Your task to perform on an android device: Use the Industrybuying app view the product specification of Hillgrove HGCM575M1 Hex Allen key with 8 inch Adjustable Wrench bolt spanner tool Allen key set on the Industrybuying app.
Image 0: 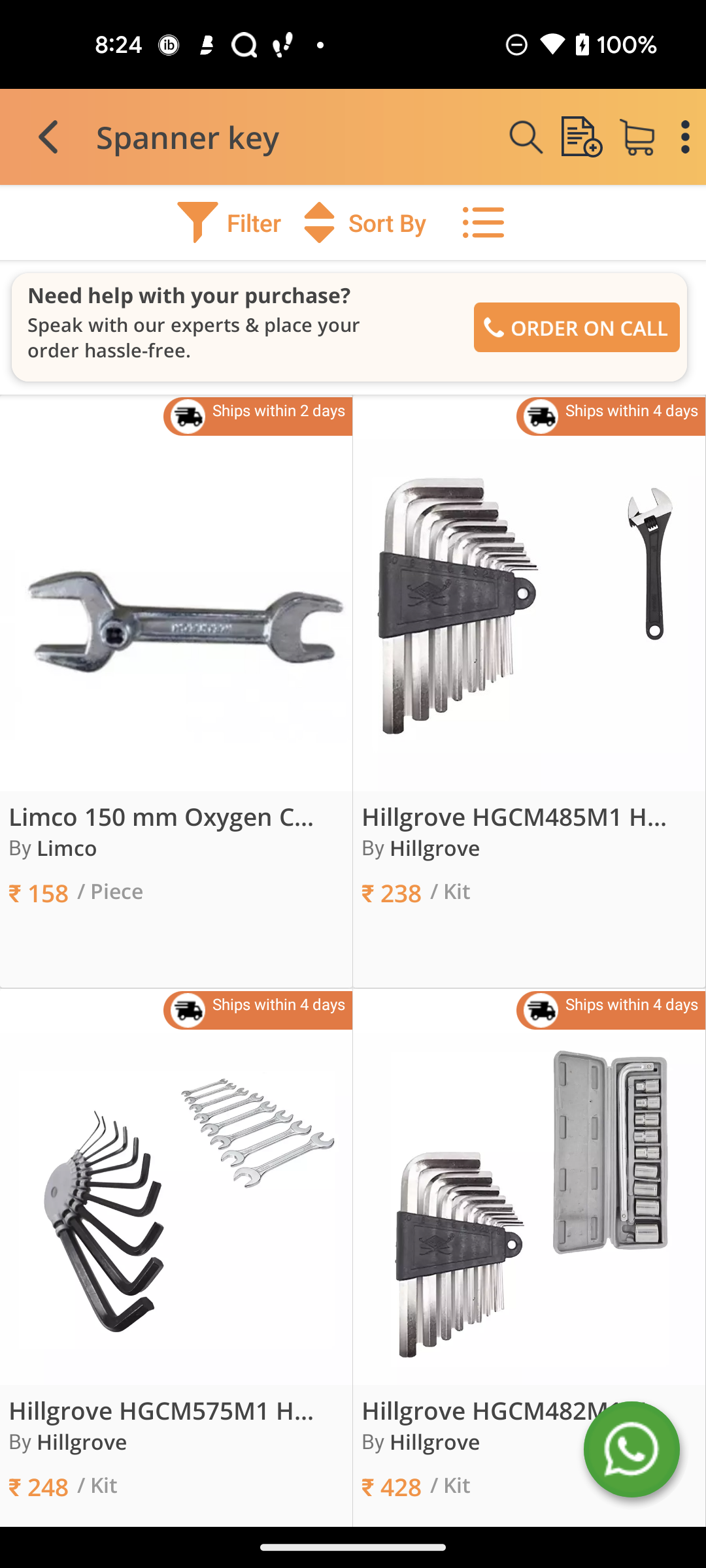
Click on Hillgrove HGCM575M1 Hex Allen key with 8 inch Adjustable Wrench bolt spanner tool Allen key set 
Step 0: click (166, 1406)
Image 1: 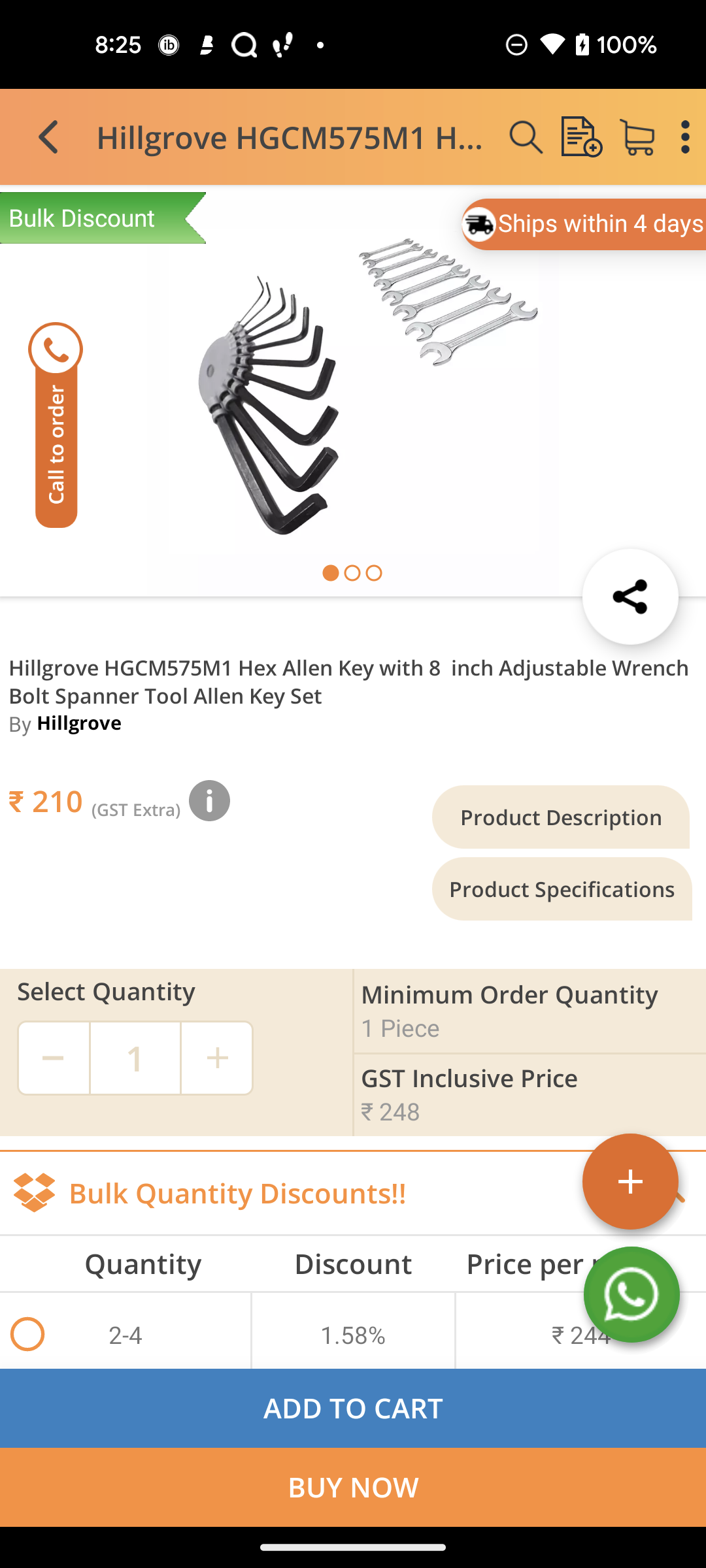
Click on product Specification 
Step 1: click (562, 889)